Your task to perform on an android device: Go to Time Zone Converter app & Choose the custom time zones from China to Congo
Image 1: 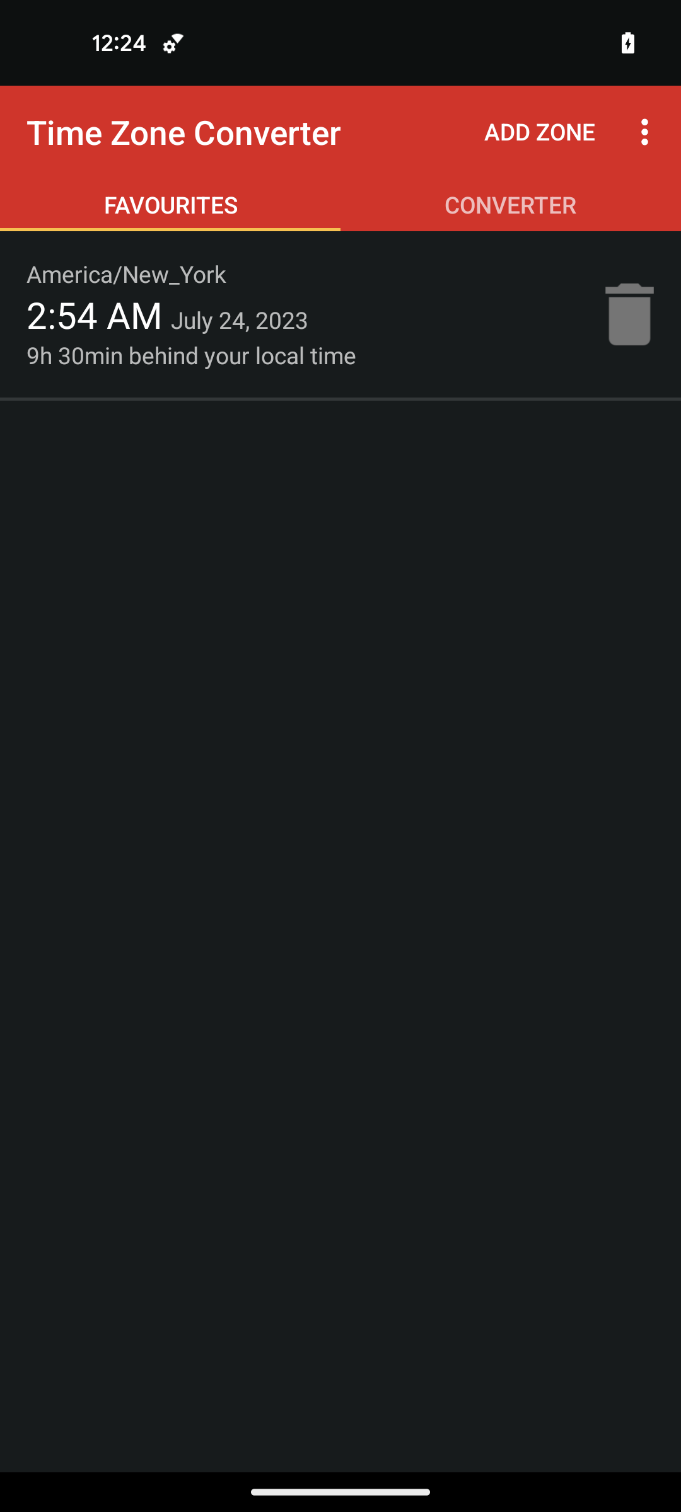
click on three dots at the top right corner of the screen
Step 1: click (648, 132)
Image 2: 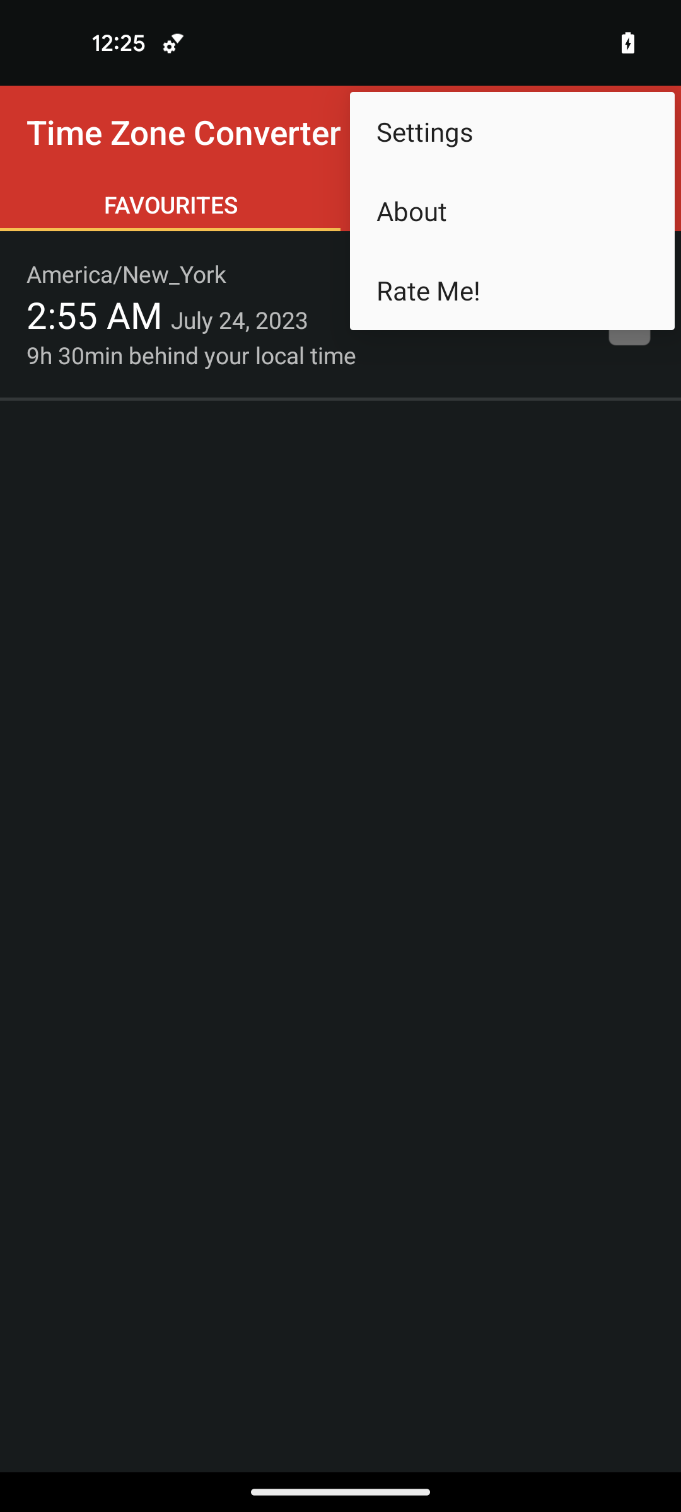
click on the settings option
Step 2: click (512, 131)
Image 3: 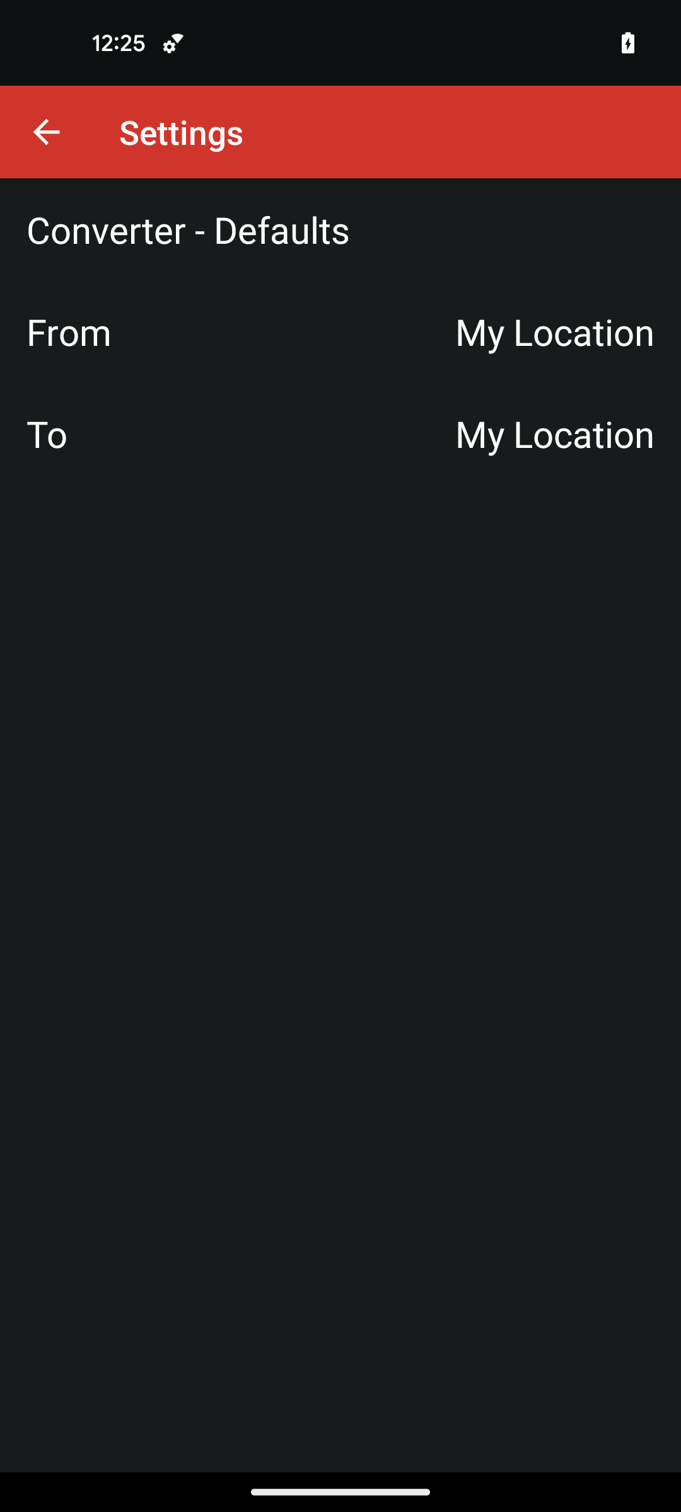
click on From select location option
Step 3: click (383, 331)
Image 4: 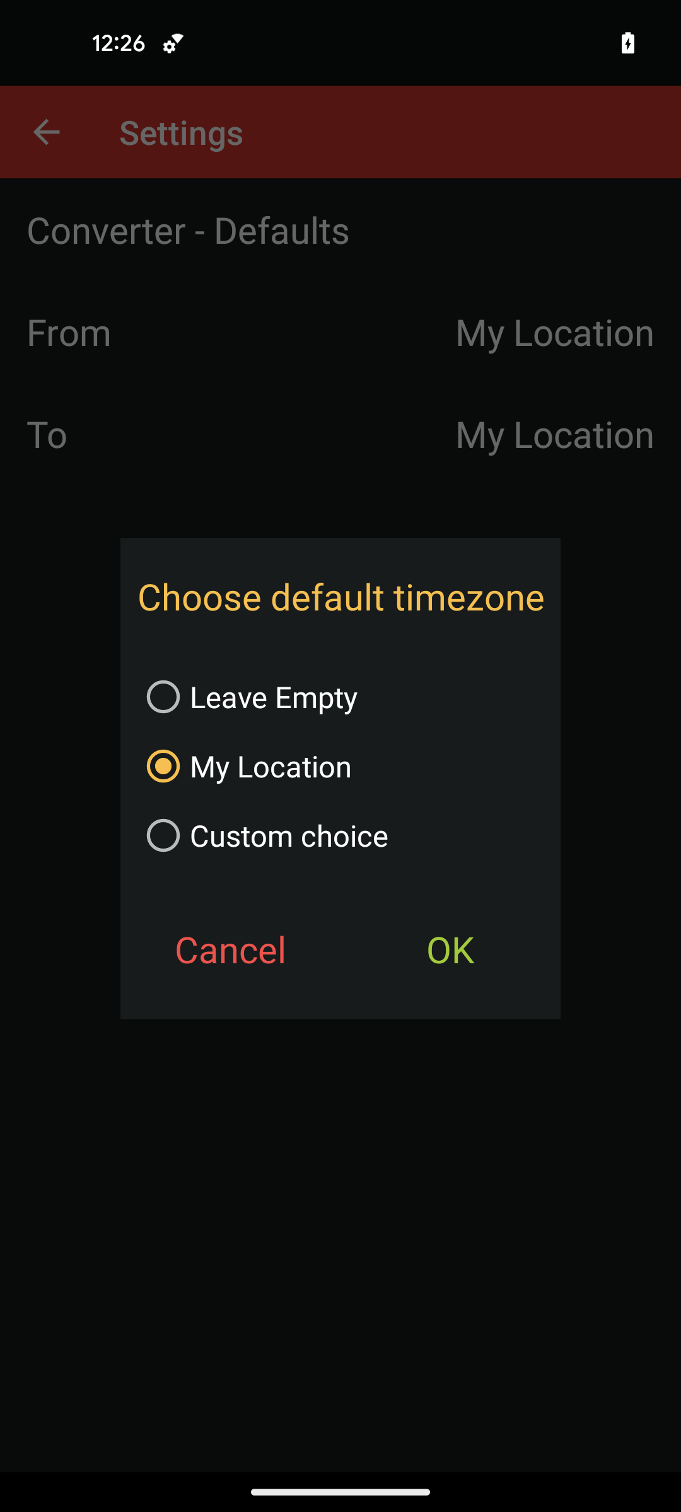
select the Custom choice option
Step 4: click (340, 835)
Image 5: 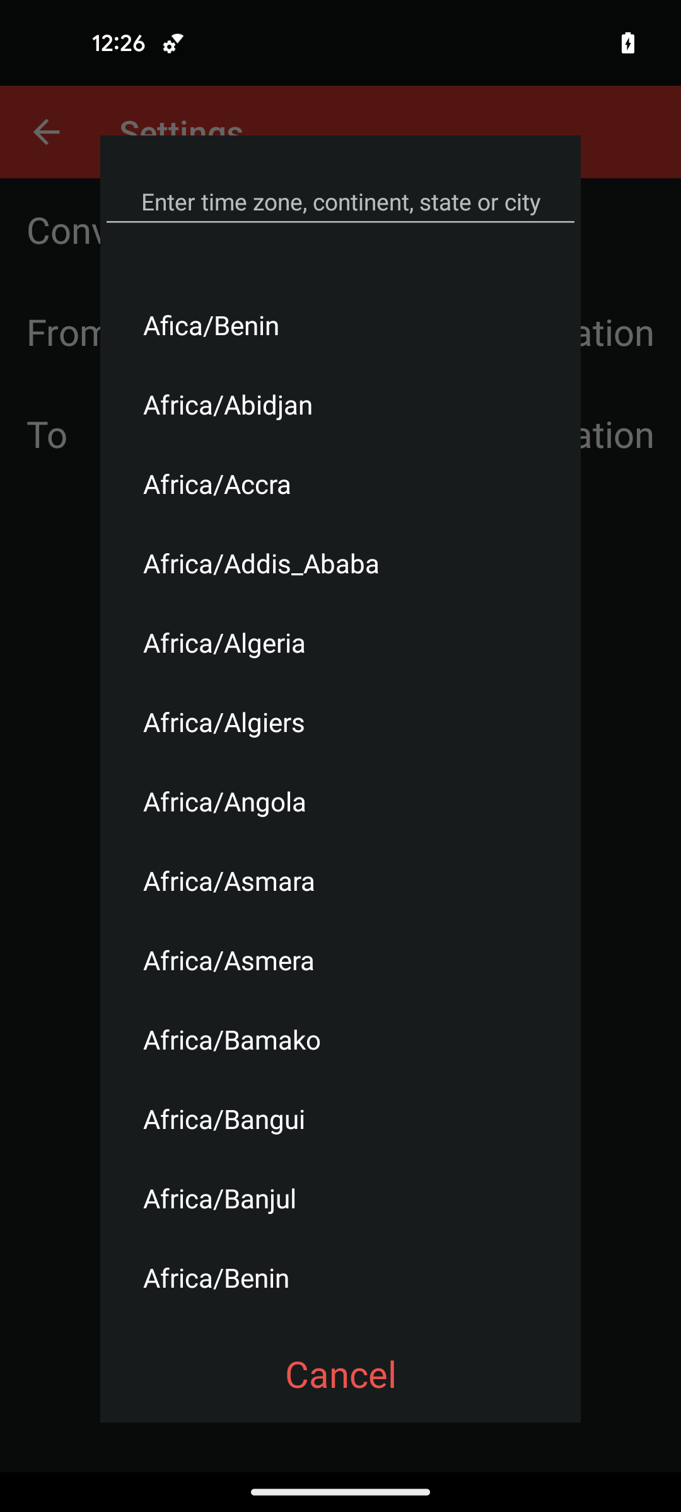
click on the search bar
Step 5: click (340, 202)
Image 7: 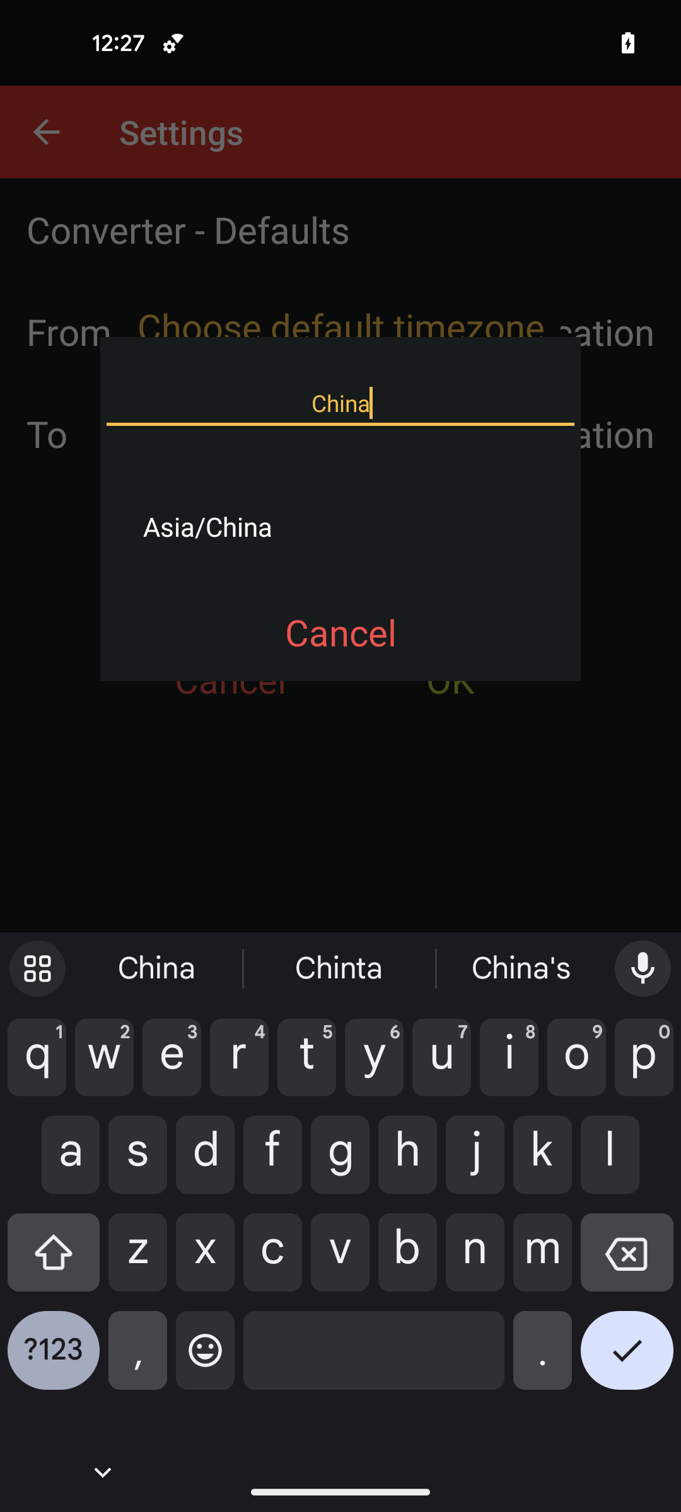
select the first suggested time zone
Step 7: click (340, 526)
Image 8: 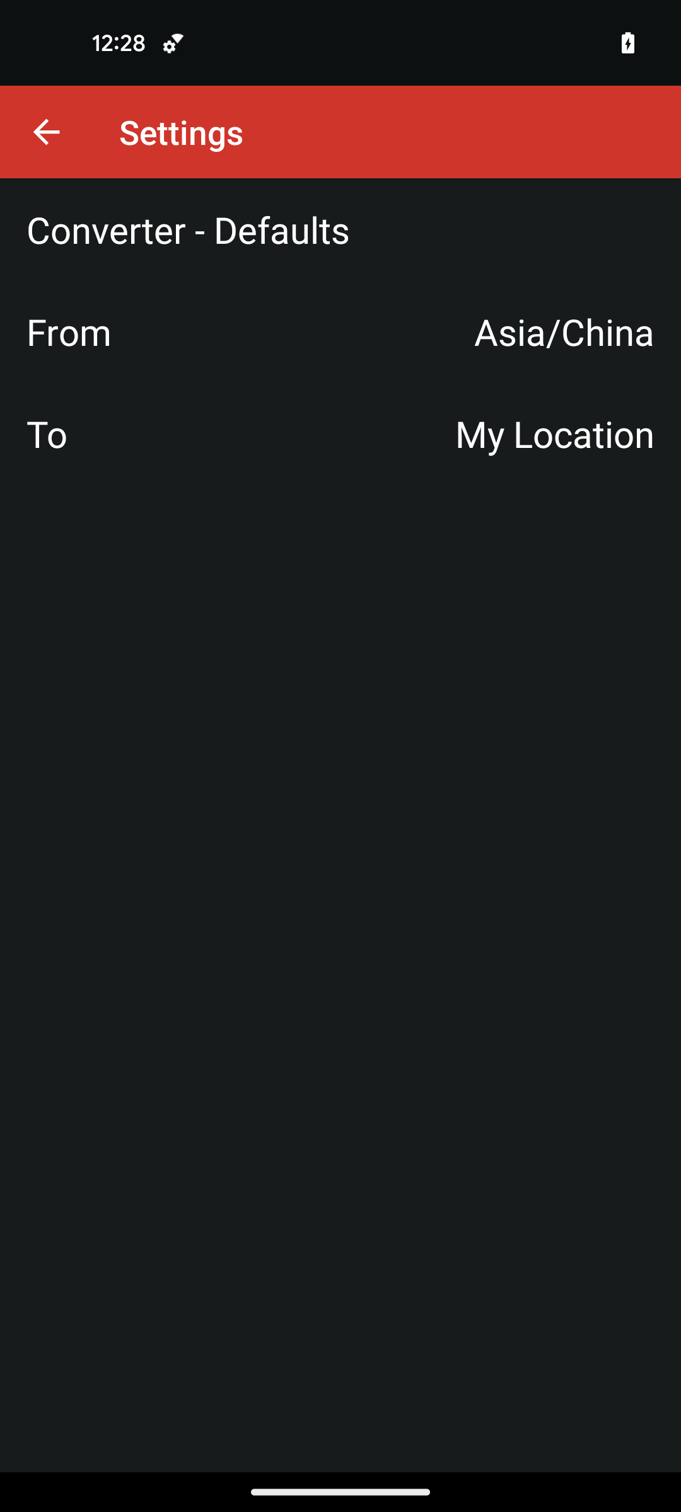
click on To My Location option
Step 8: click (361, 433)
Image 9: 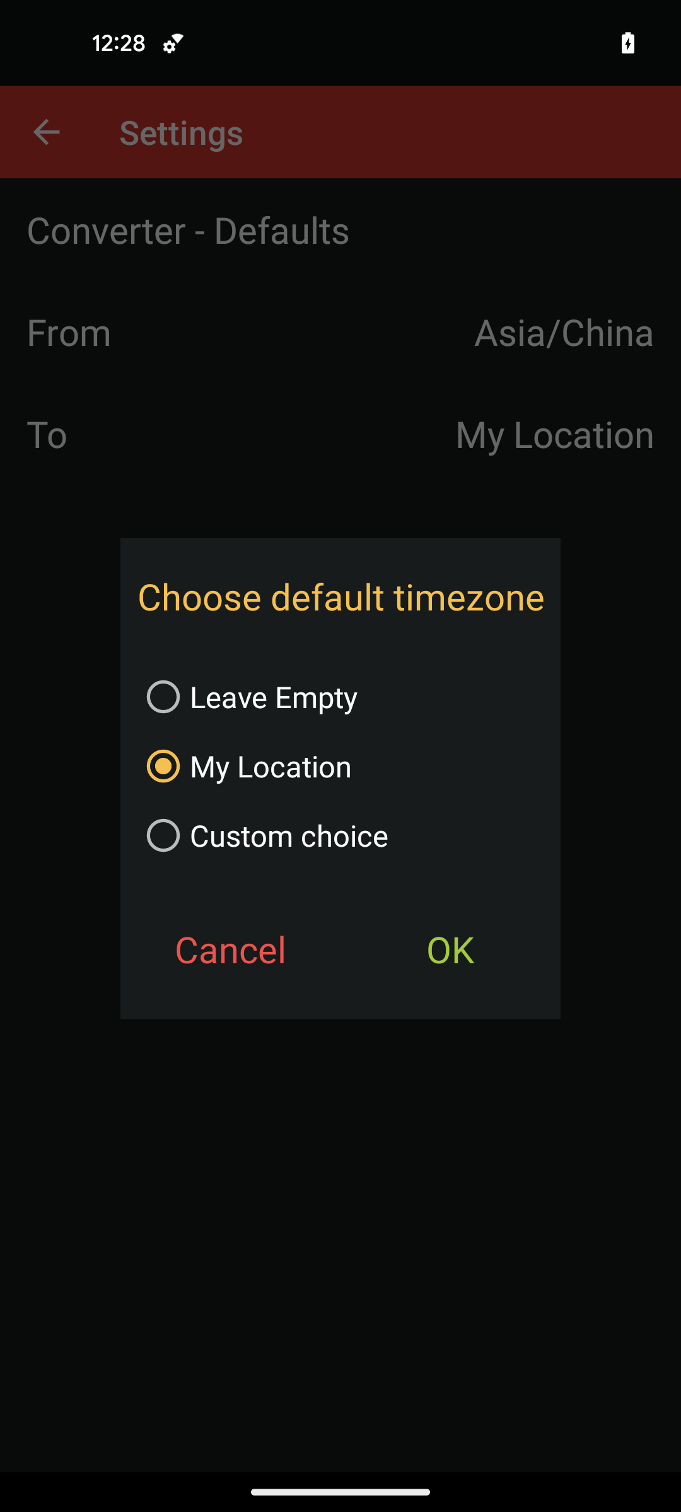
select the Custom choice option
Step 9: click (340, 835)
Image 10: 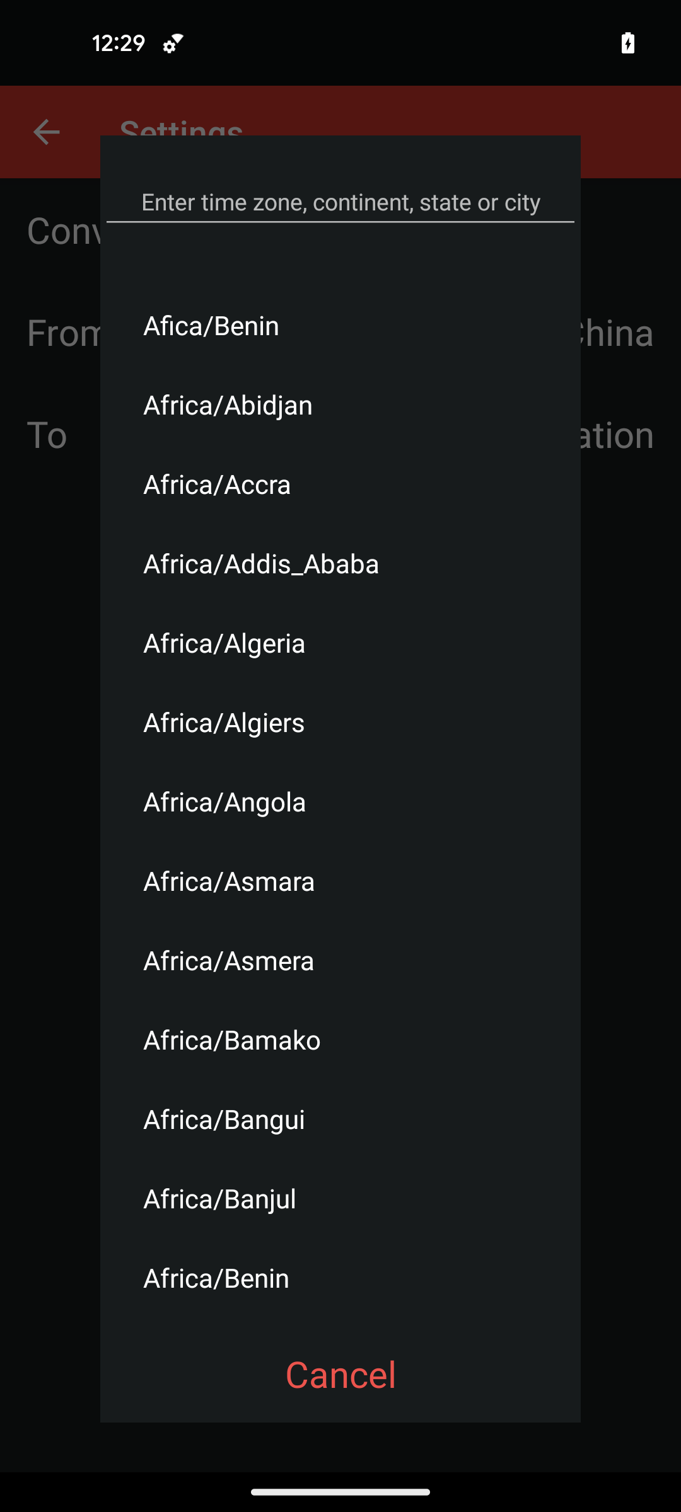
click on the search bar
Step 10: click (340, 202)
Image 11: 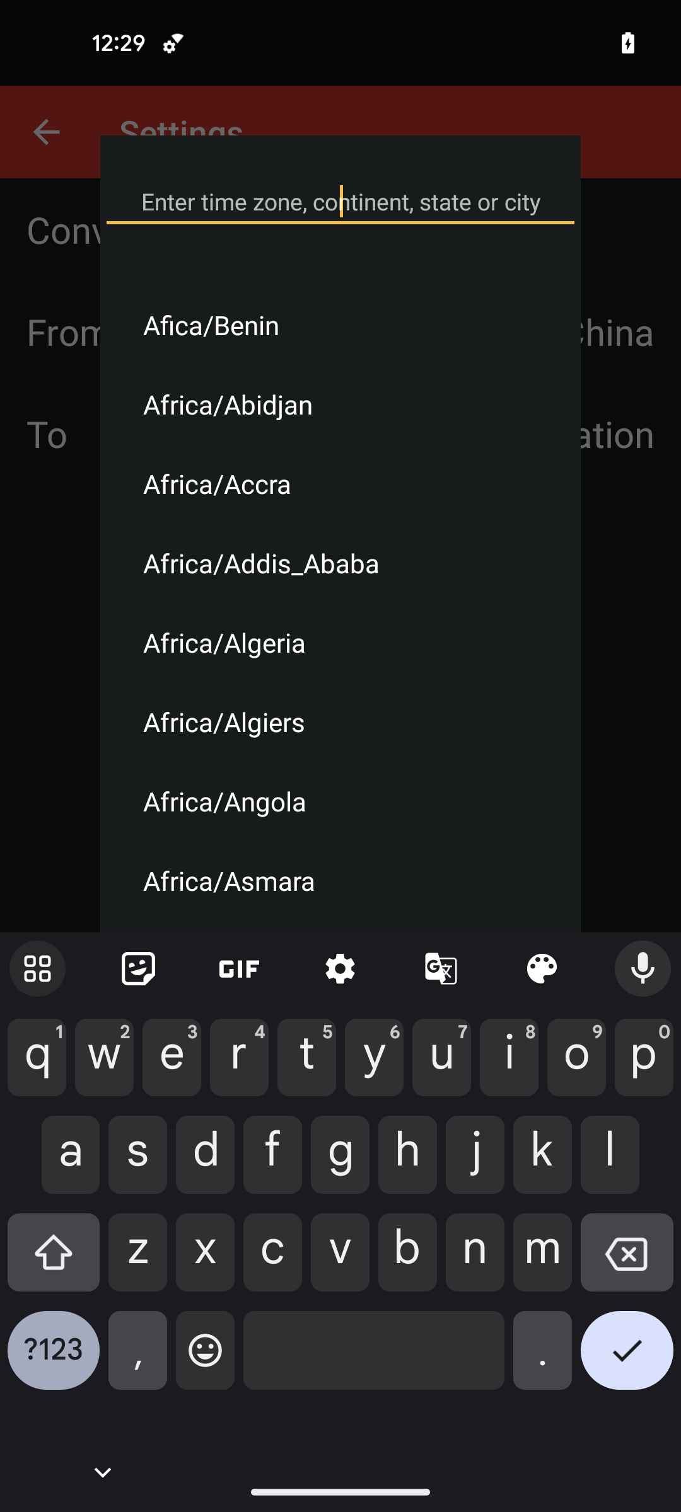
enter the time zone name Congo
Step 11: type "Congo"
Image 12: 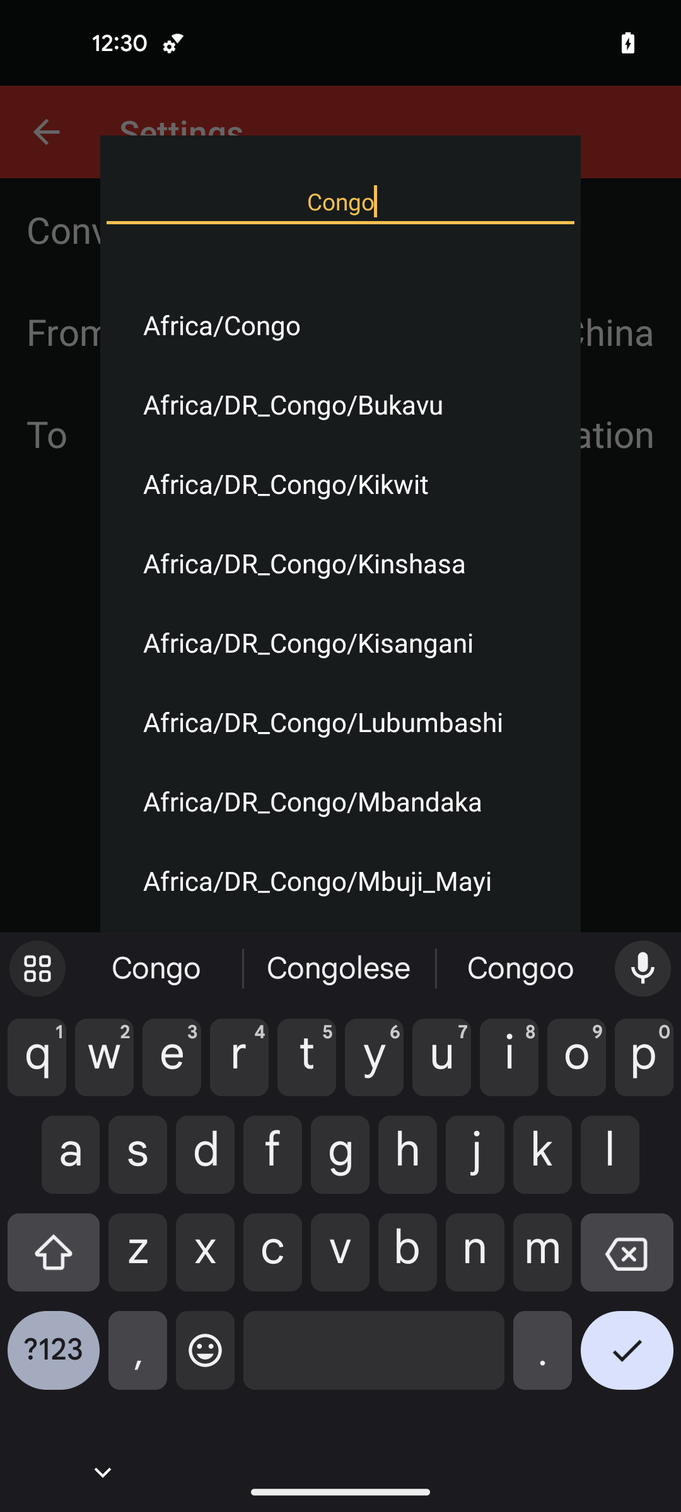
select the first suggested time zone
Step 12: click (340, 324)